Your task to perform on an android device: I want to read reviews of the Centriino Mens Formal Shoes before purchasing, so read reviews  of these shoes in the Amazon app.
Image 0: 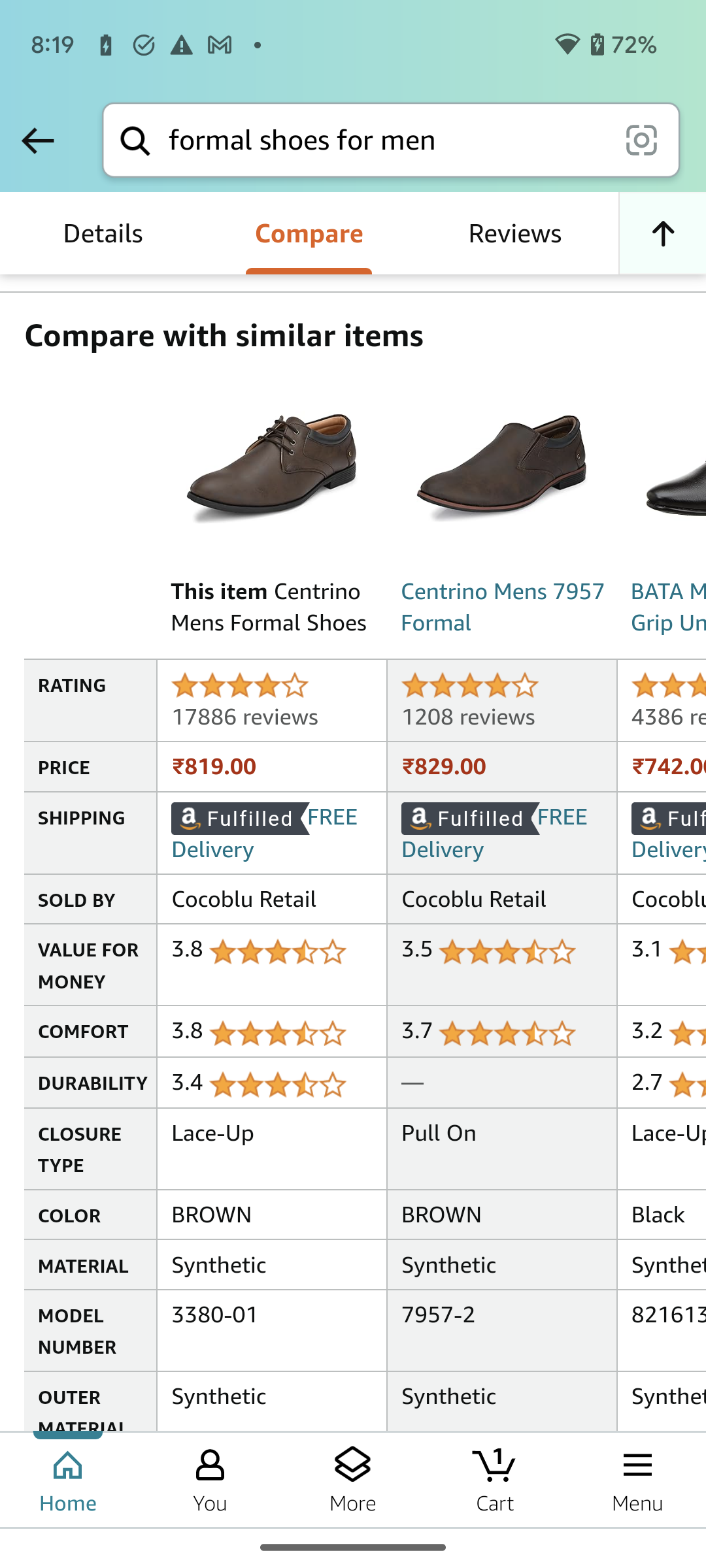
Click on the Reviews section at the top of the screen to read reviews of these shoes.
Step 0: click (514, 233)
Image 1: 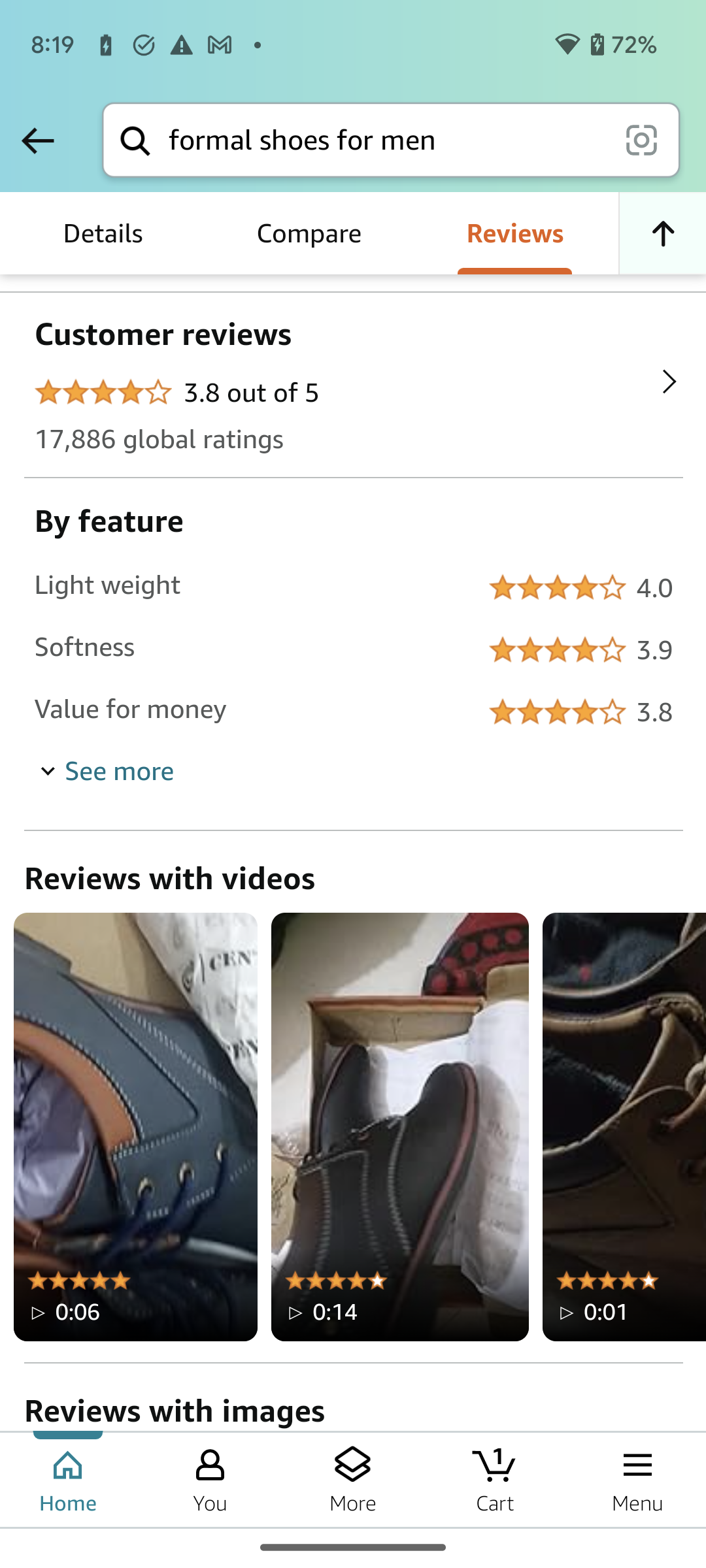
Scroll down to read more reviews.
Step 1: scroll down
Image 2: 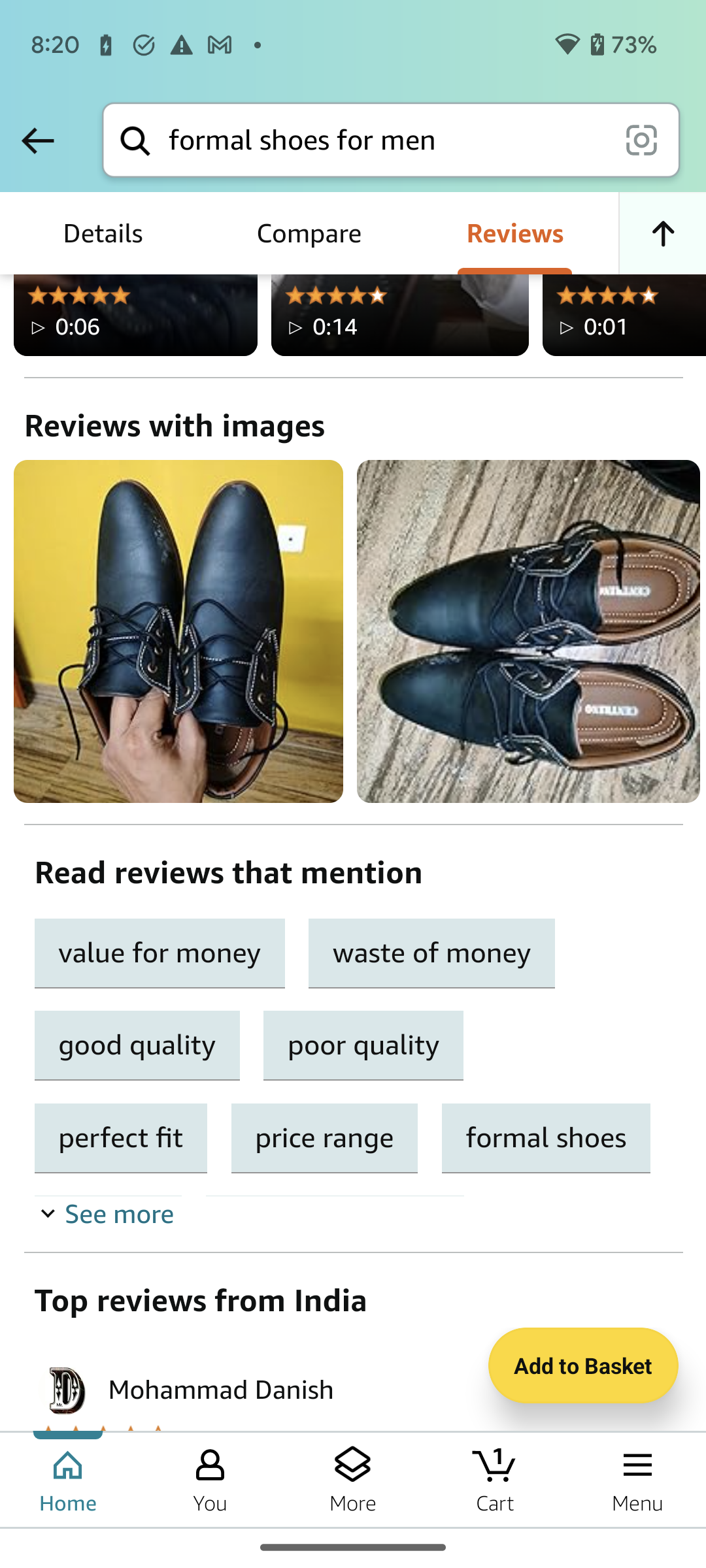
Scroll down to read more reviews.
Step 2: scroll down